Your task to perform on an android device: Use the gmail address karin.iversen@example.com to send Karin information about the bus that leaves at 9:17 a.m.
Image 0: 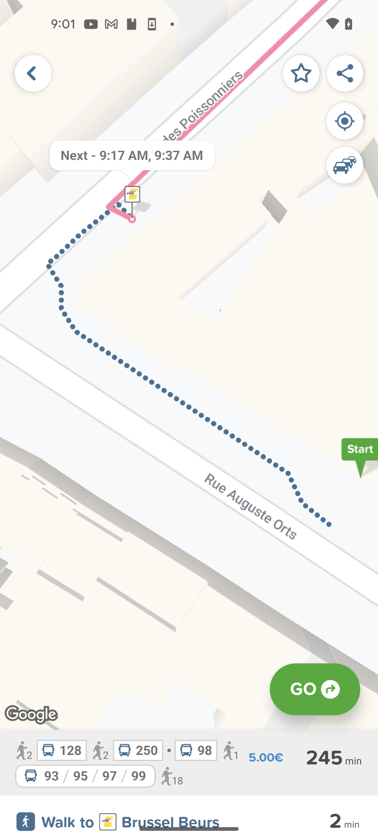
Tap on the share icon at the top right corner of the screen
Step 0: click (345, 73)
Image 2: 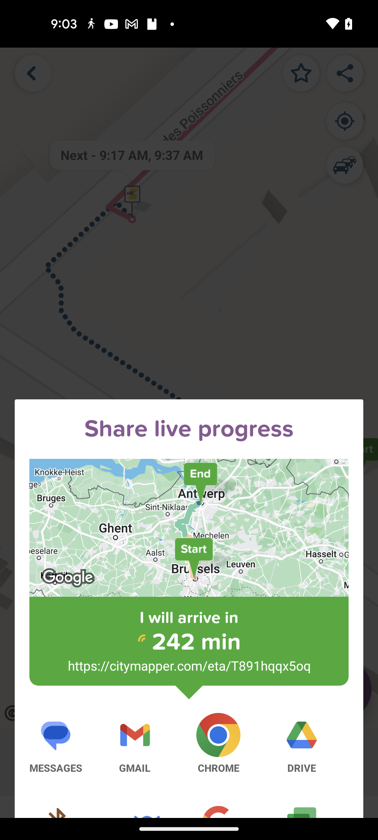
Share the gmail option
Step 2: click (134, 743)
Image 3: 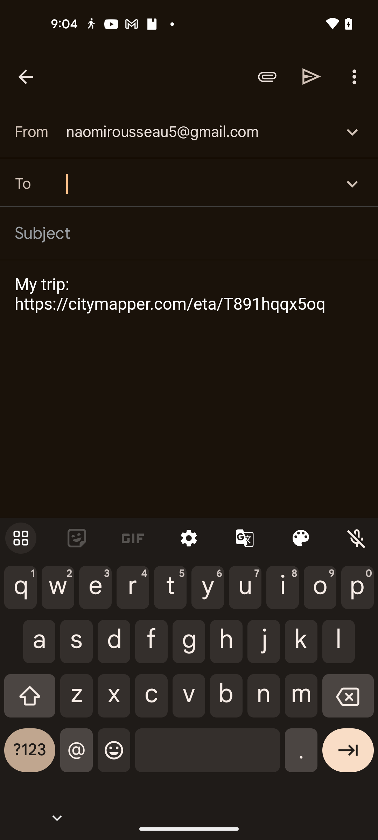
Search the recipient to karin.iversen@example.com
Step 3: type "karin.iversen@example.com"
Image 4: 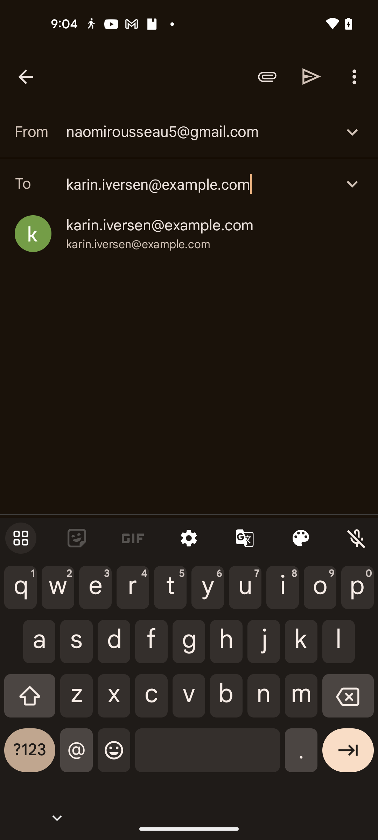
Tap on the send icon
Step 4: click (311, 76)